Your task to perform on an android device: Go to the Keep Notes app and share your appointment with the doctor with others
Image 1: 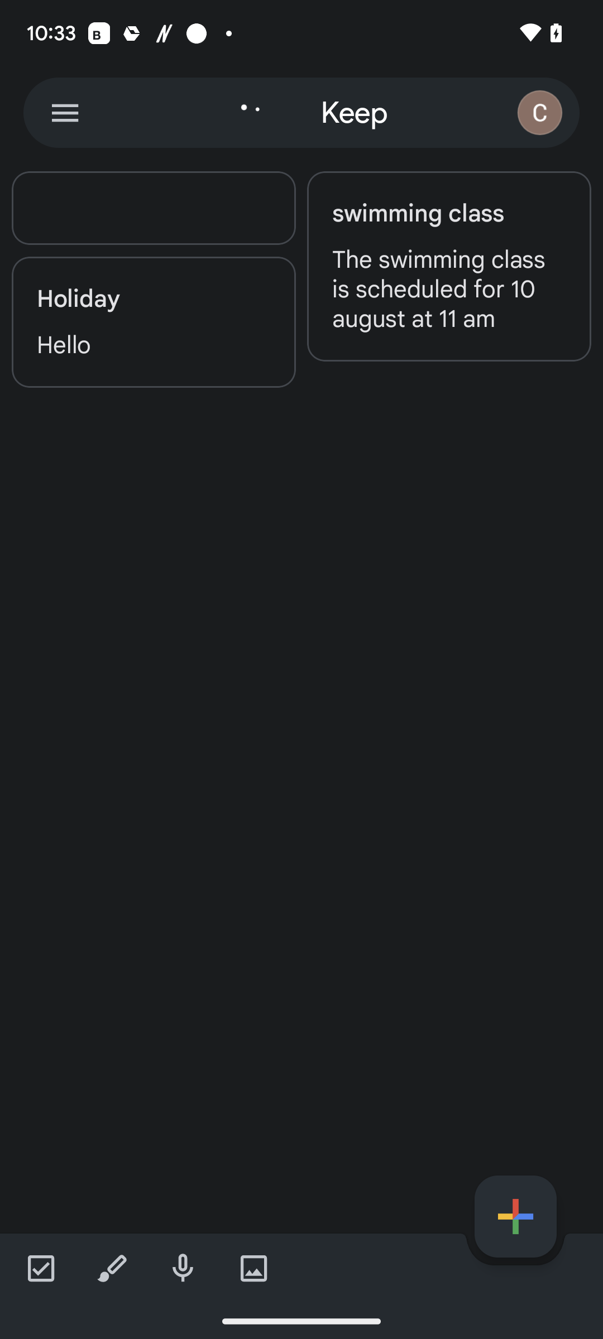
Click on the menu icon at the top left corner of the screen
Step 1: click (65, 112)
Image 2: 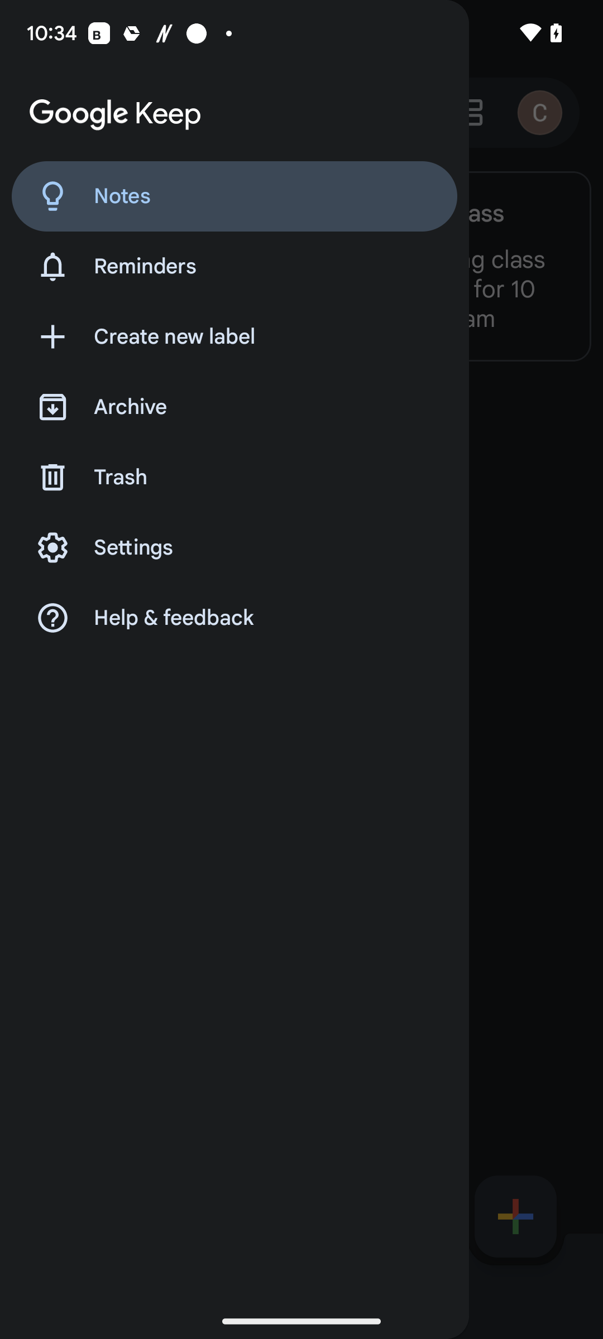
Click on the Reminders at the left side of the screen
Step 2: click (252, 266)
Image 3: 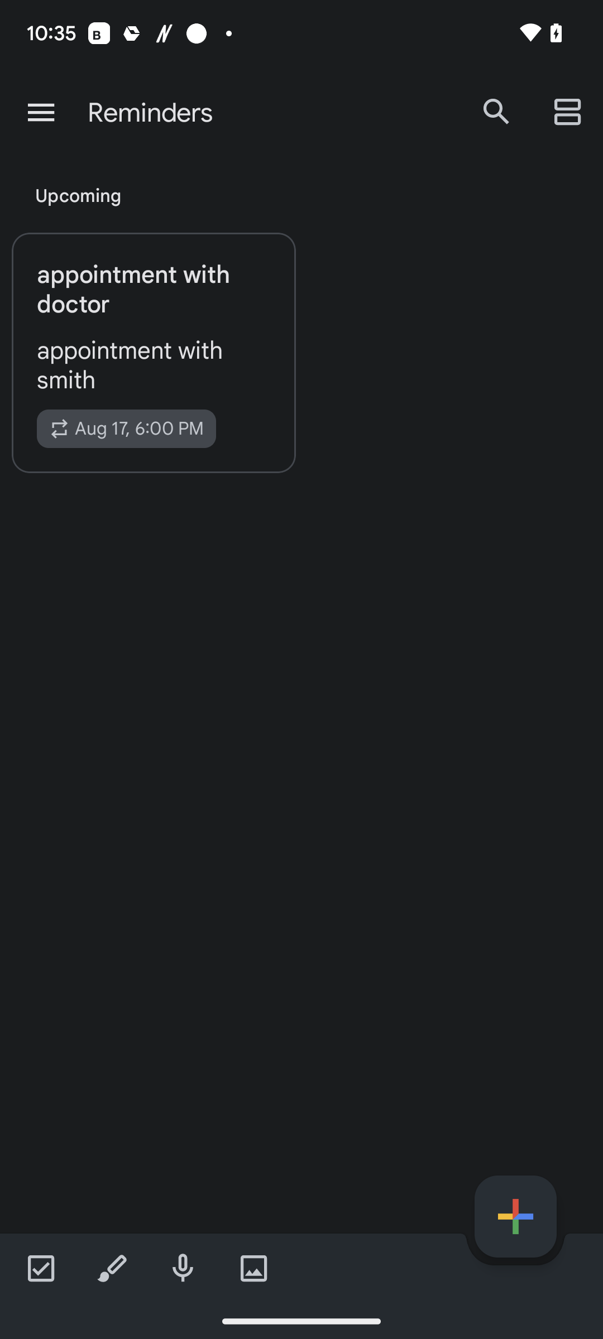
Click on the reminder in the reminders section
Step 3: click (154, 290)
Image 4: 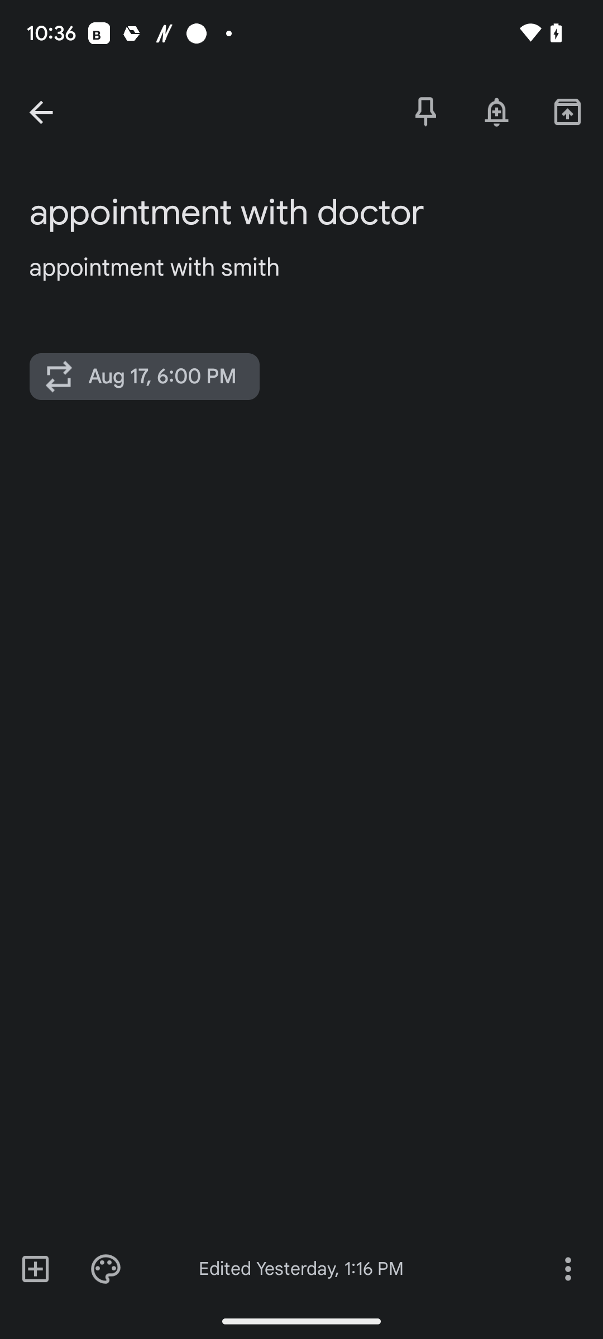
Click on the ellipsis icon at the bottom-right corner of the screen
Step 4: click (567, 1268)
Image 5: 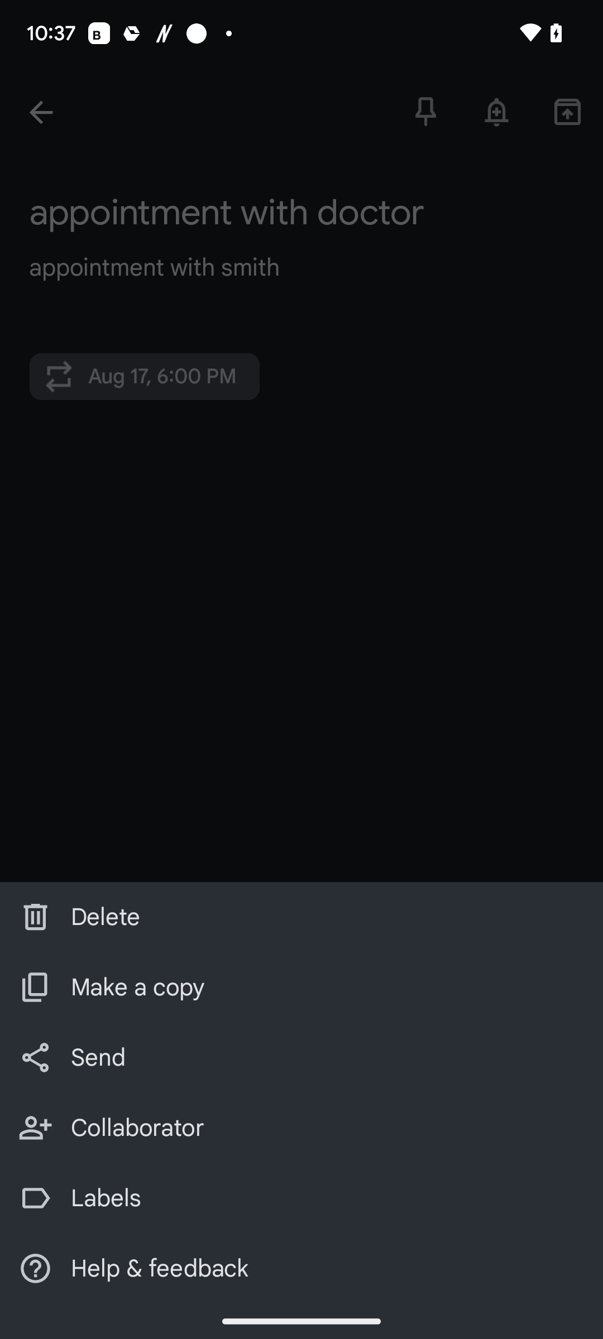
Click on the third option 
Step 5: click (98, 1057)
Image 6: 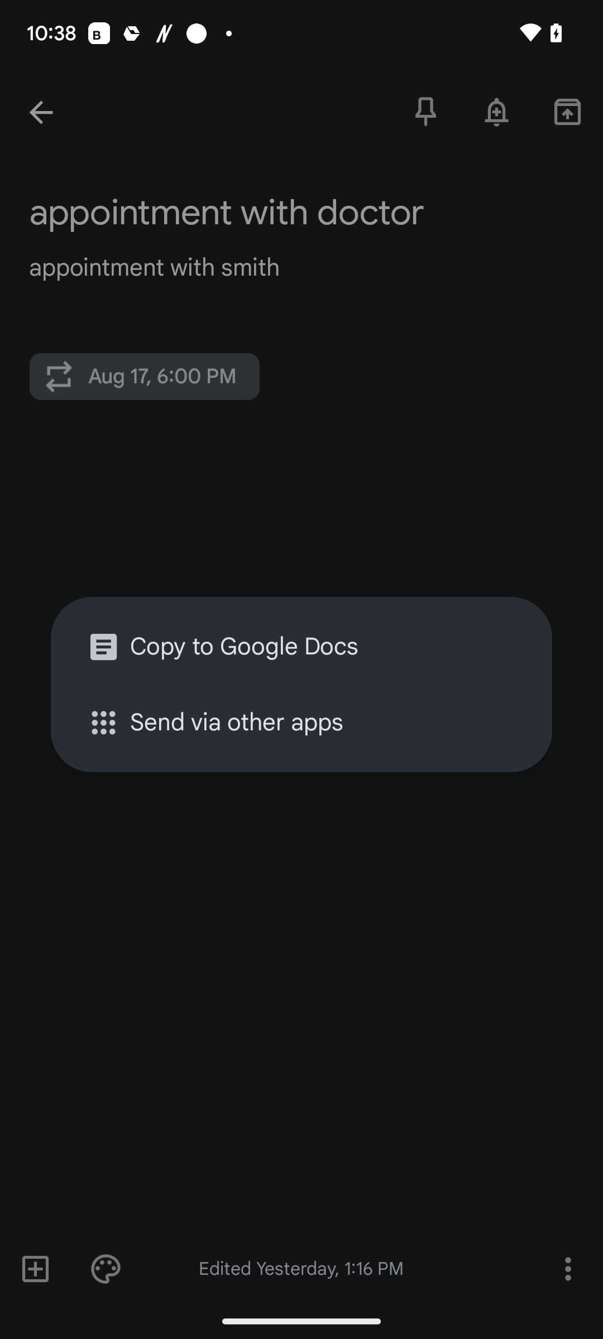
Click on send via other apps
Step 6: click (319, 722)